Your task to perform on an android device: I haven't had kiwi in a long time. Look for Kiwi in the Blinkit app.
Image 0: 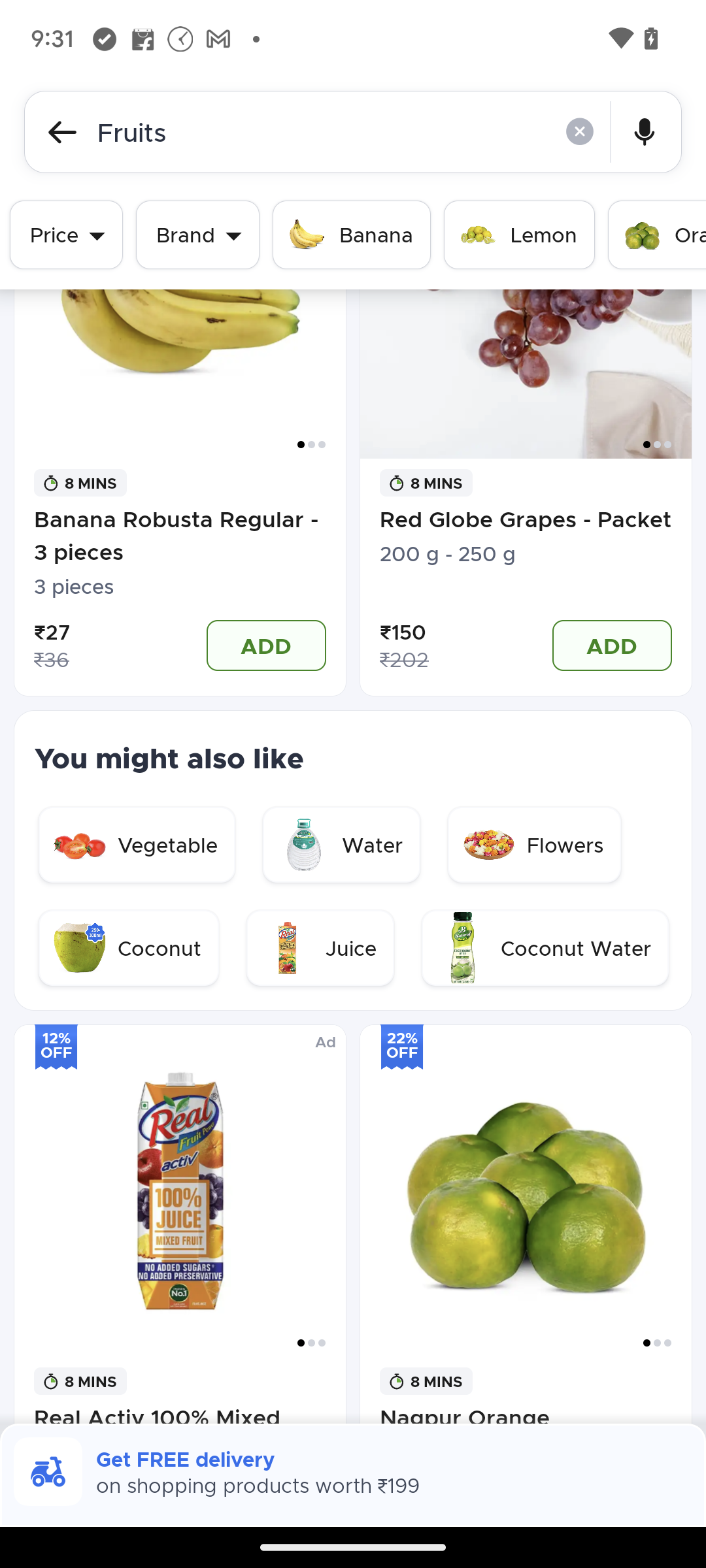
Click on the search bar.
Step 0: click (320, 131)
Image 1: 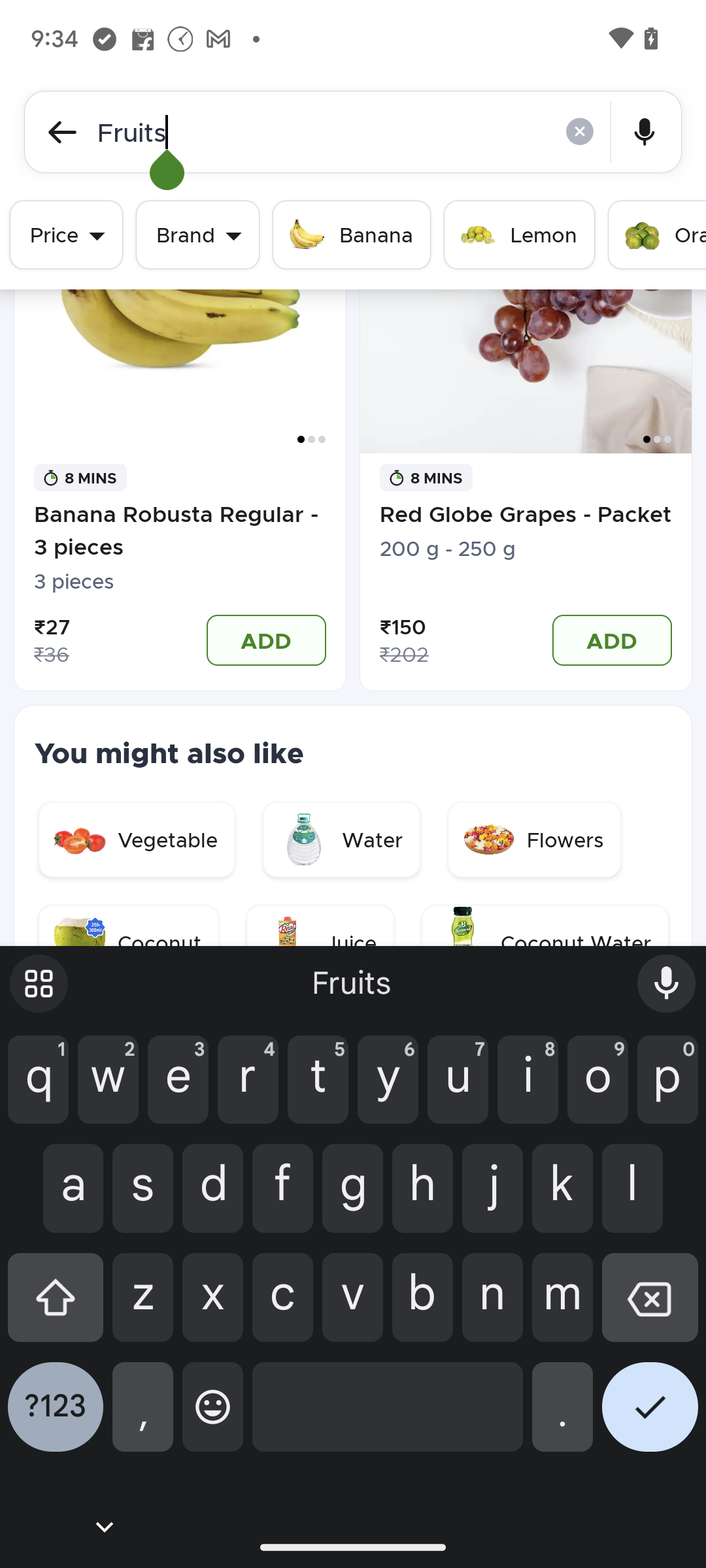
Enter the product.
Step 1: type "kiwi"
Image 2: 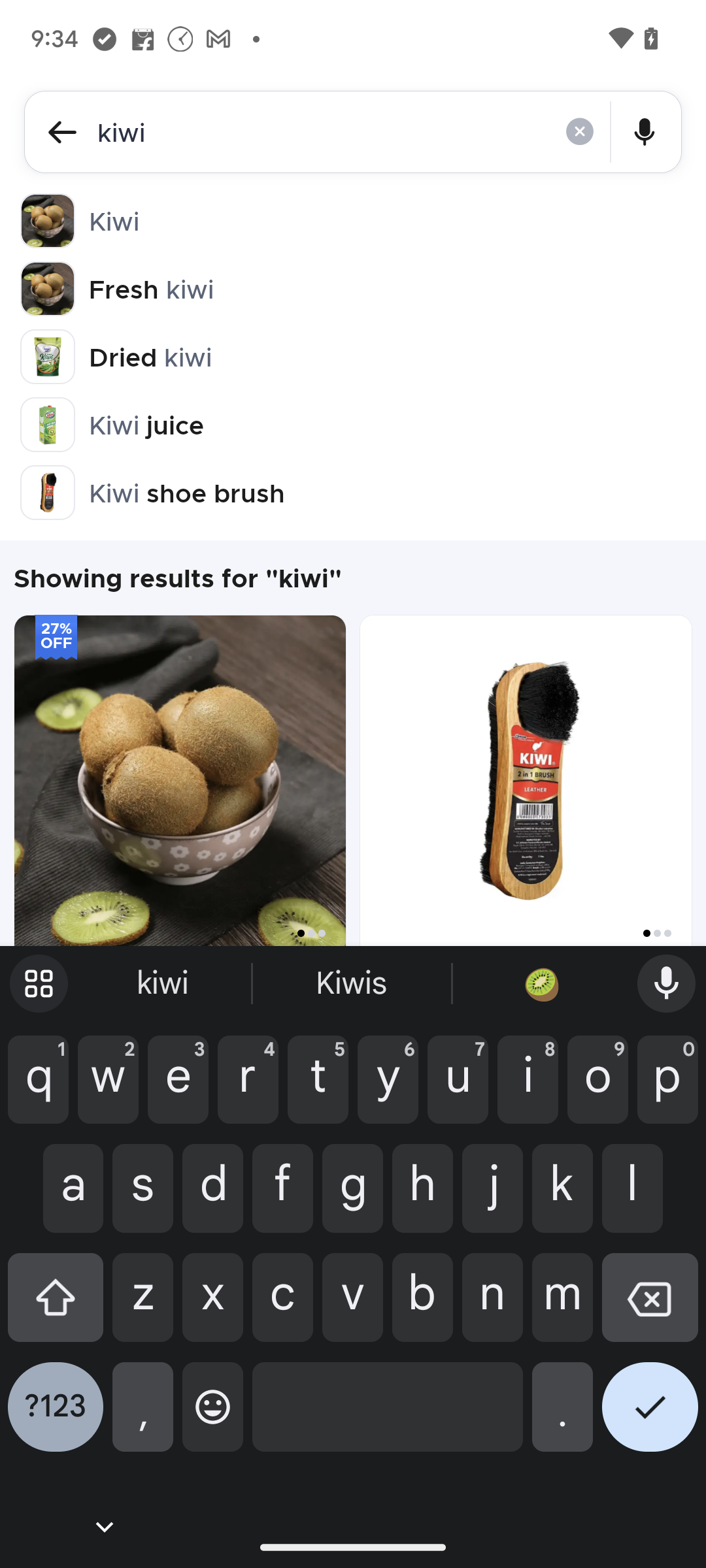
Click on the tick button.
Step 2: click (650, 1417)
Image 3: 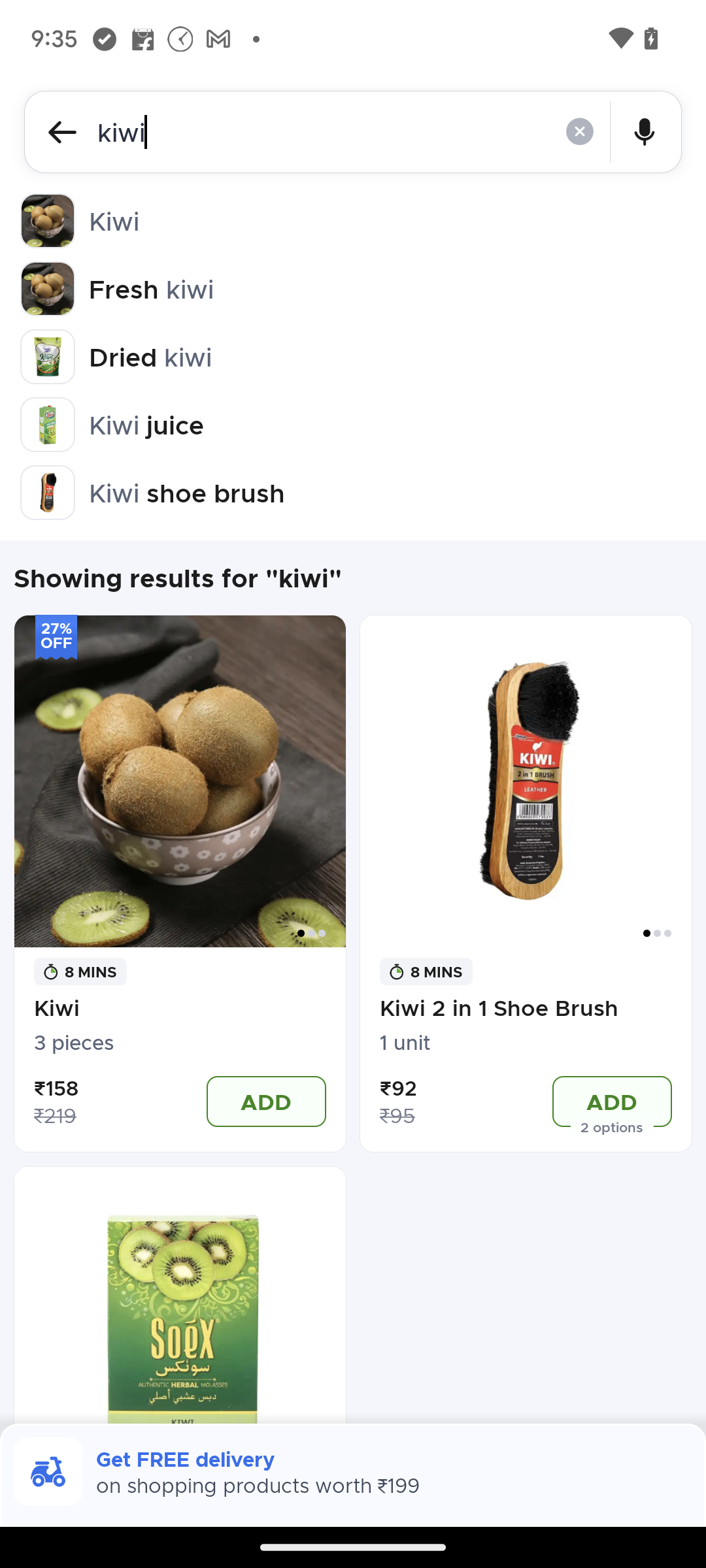
Click on the first item that is kiwi.
Step 3: click (135, 1028)